Your task to perform on an android device: In Blinkit App View the product details and  Images of kohinoor Basmati rice if available .
Image 0: 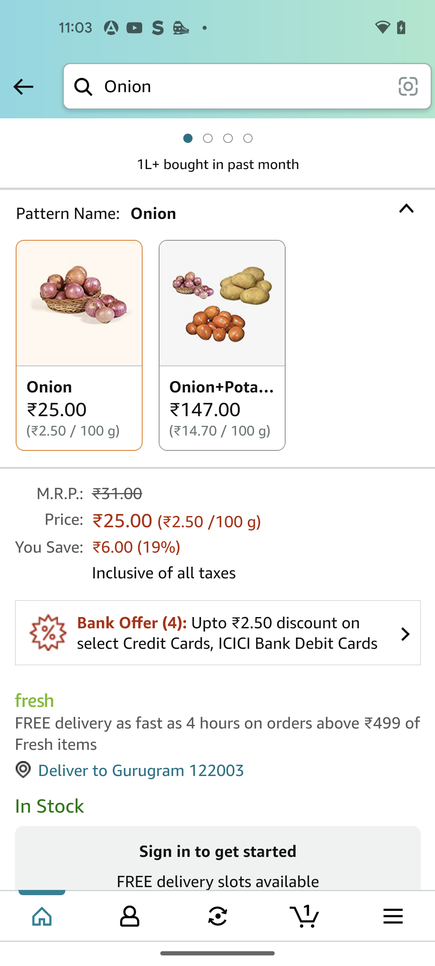
Open the Blinkit App
Step 0: open app "Blinkit"
Image 1: 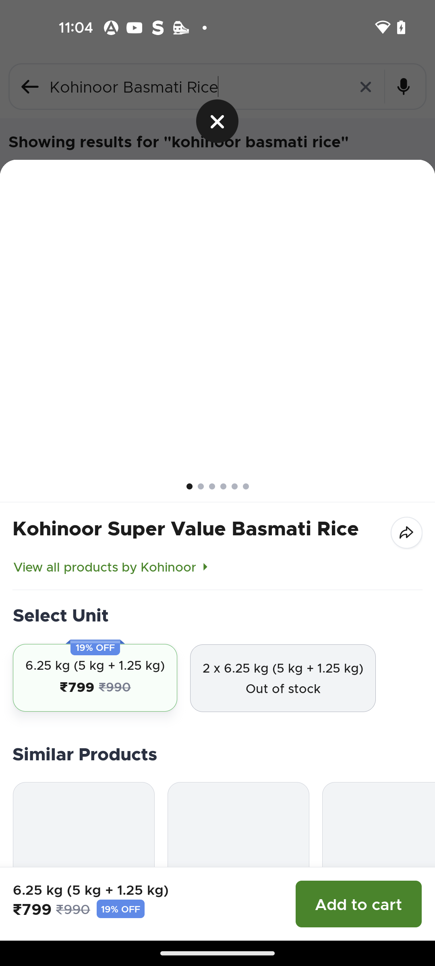
Open the Blinkit App
Step 1: wait
Image 2: 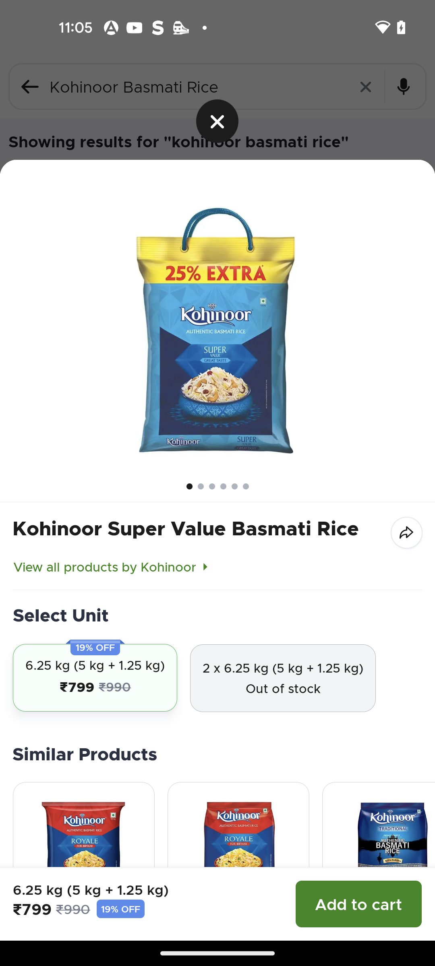
Swipe left the image for product images
Step 2: scroll right
Image 3: 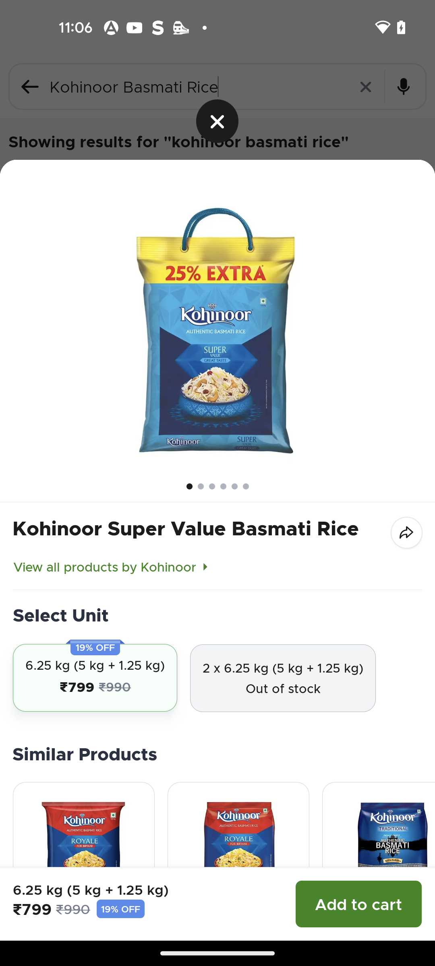
Swipe left the image for product images
Step 3: scroll right
Image 4: 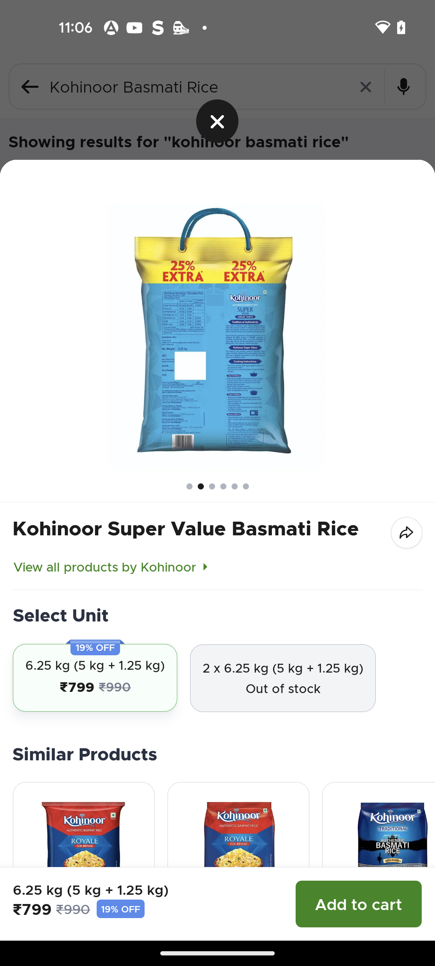
Swipe left the image for product images
Step 4: scroll right
Image 5: 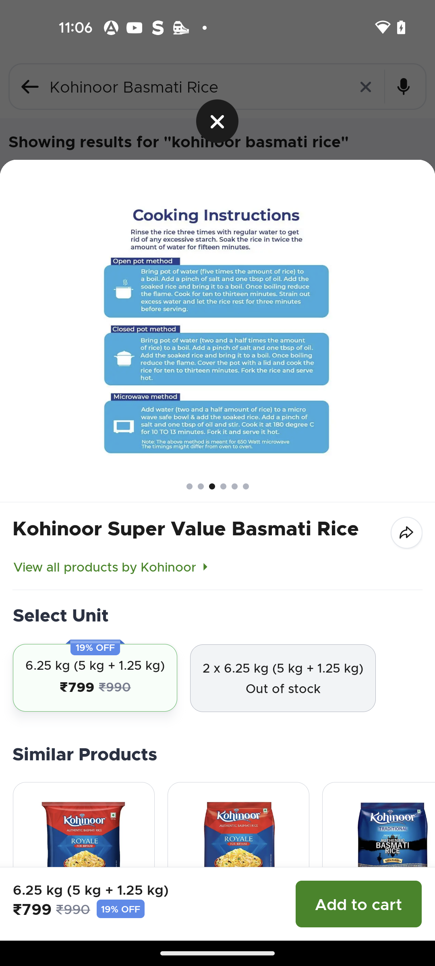
Swipe left the image for product images
Step 5: scroll right
Image 6: 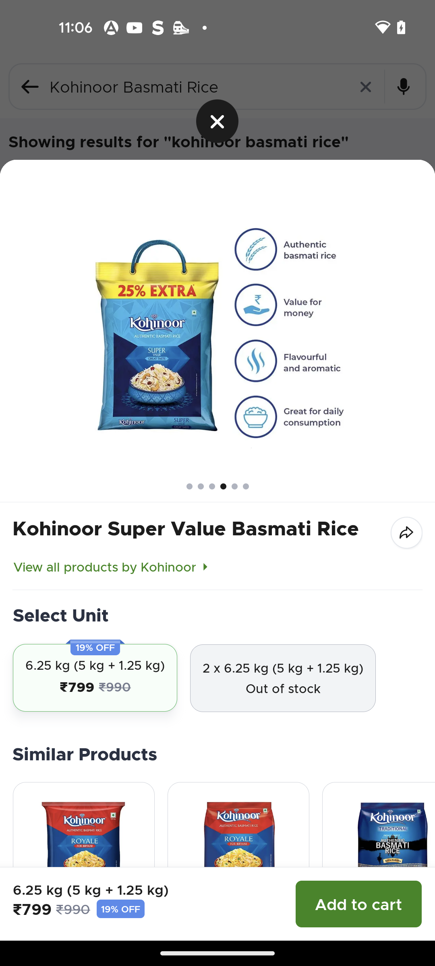
Swipe left the image for product images
Step 6: scroll right
Image 7: 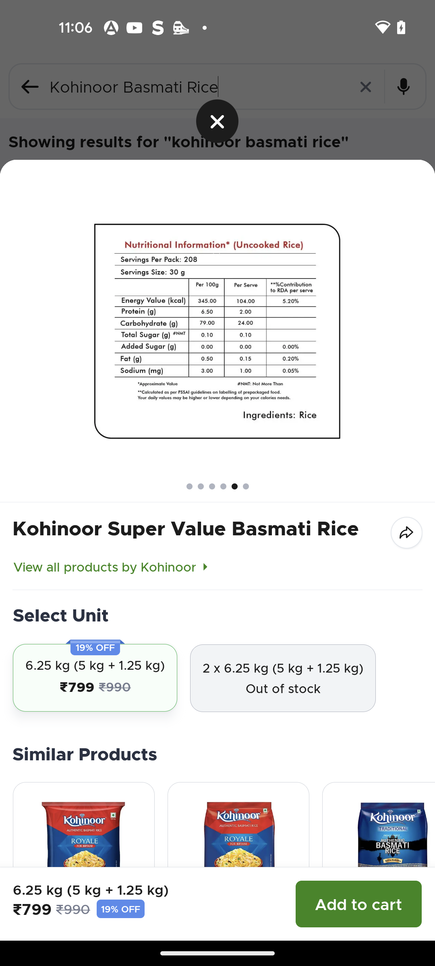
Swipe up for product details
Step 7: scroll down
Image 8: 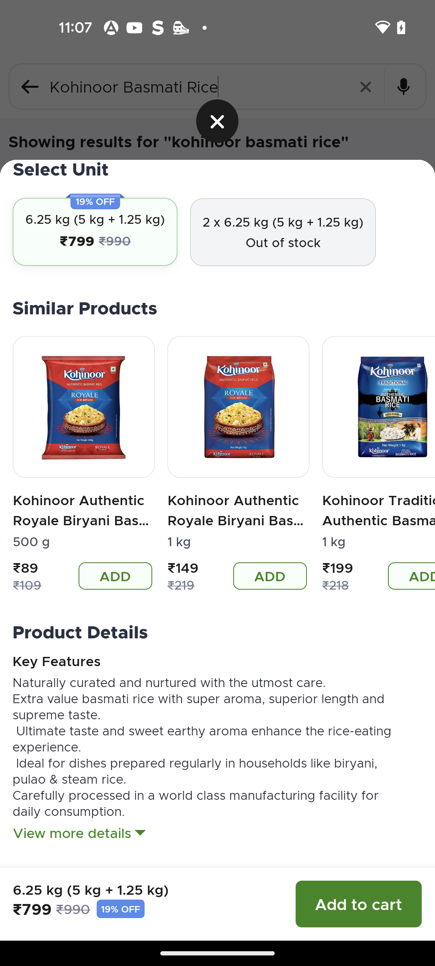
Swipe up for product details
Step 8: scroll down